Your task to perform on an android device: I am moving my email to a different folder to sort my emails properly.
Image 0: 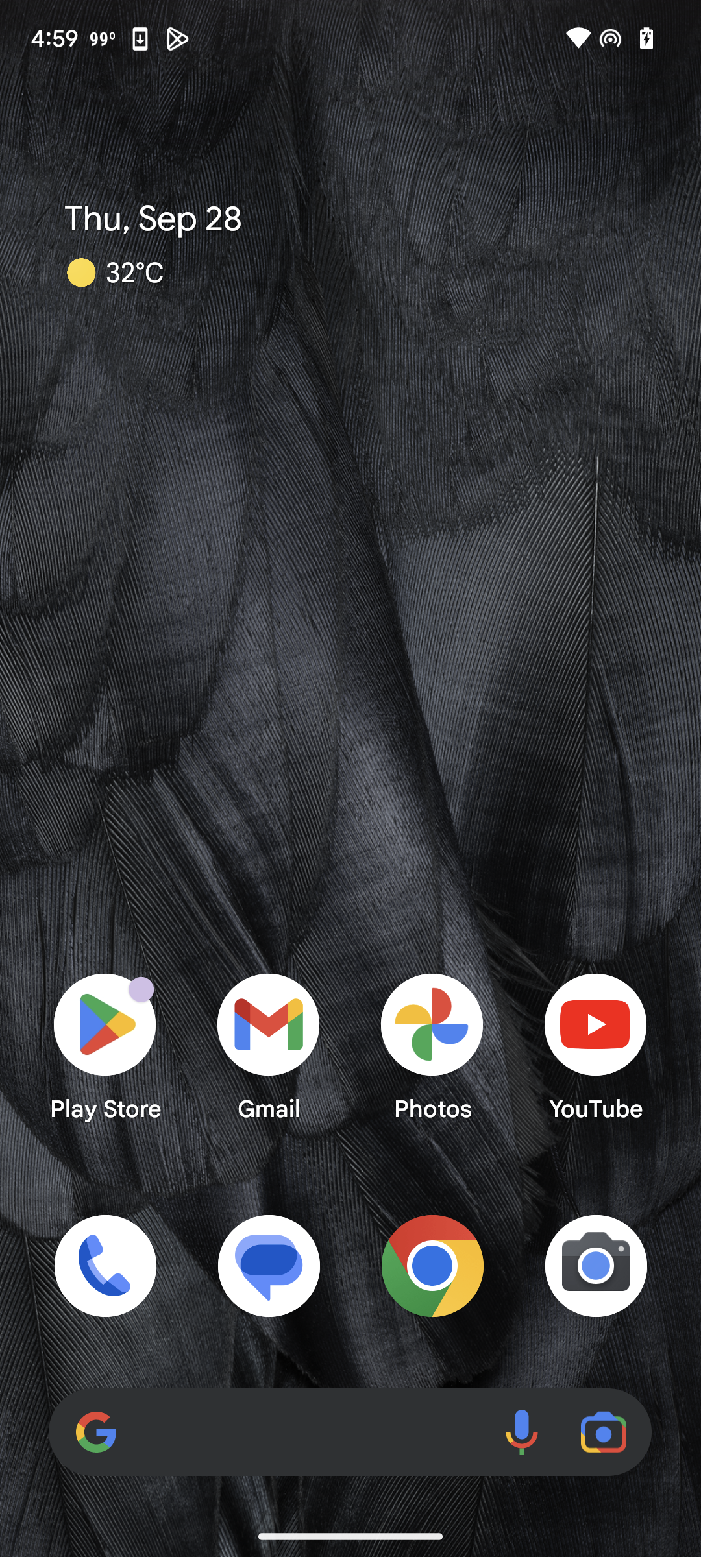
Click on the Gmail app.
Step 0: click (269, 1046)
Image 1: 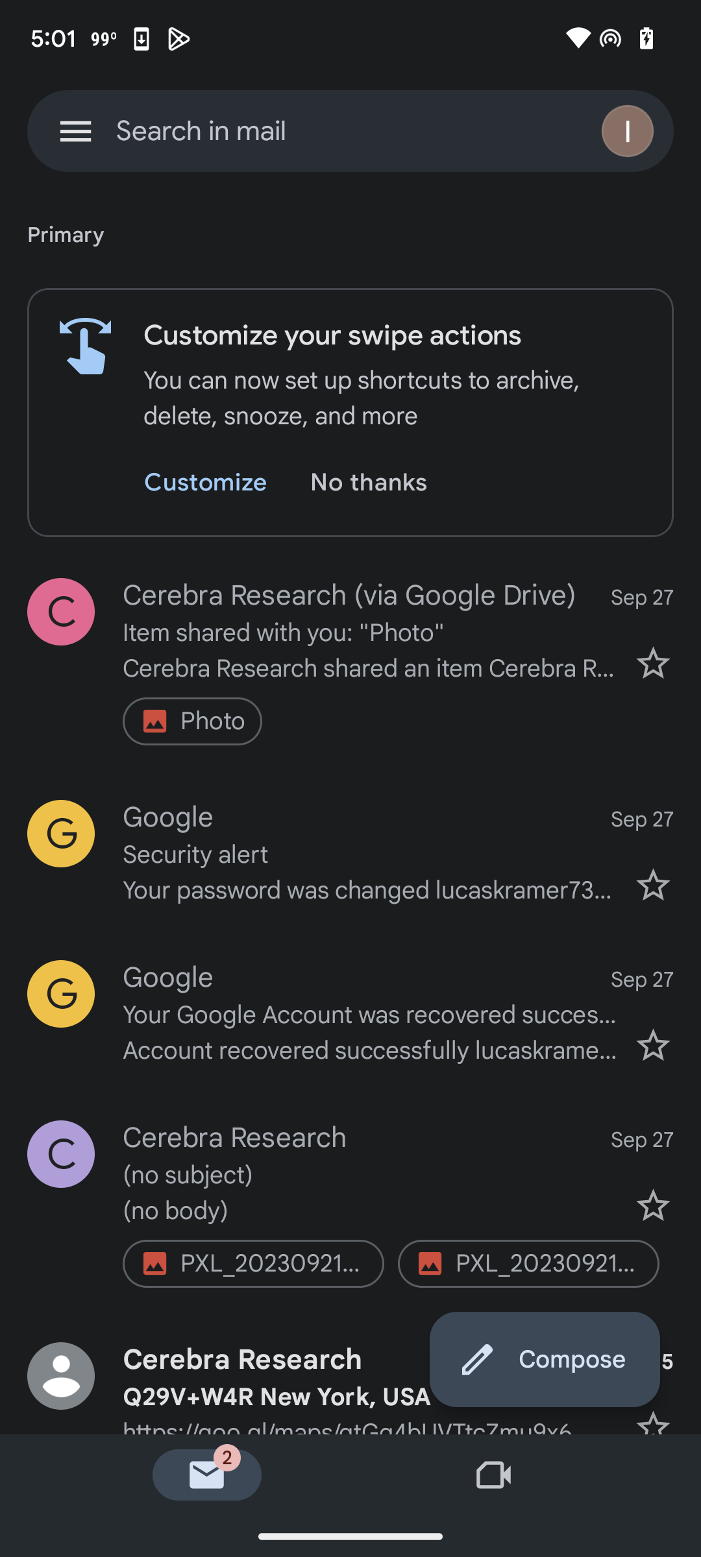
Click on the first mail.
Step 1: click (350, 661)
Image 2: 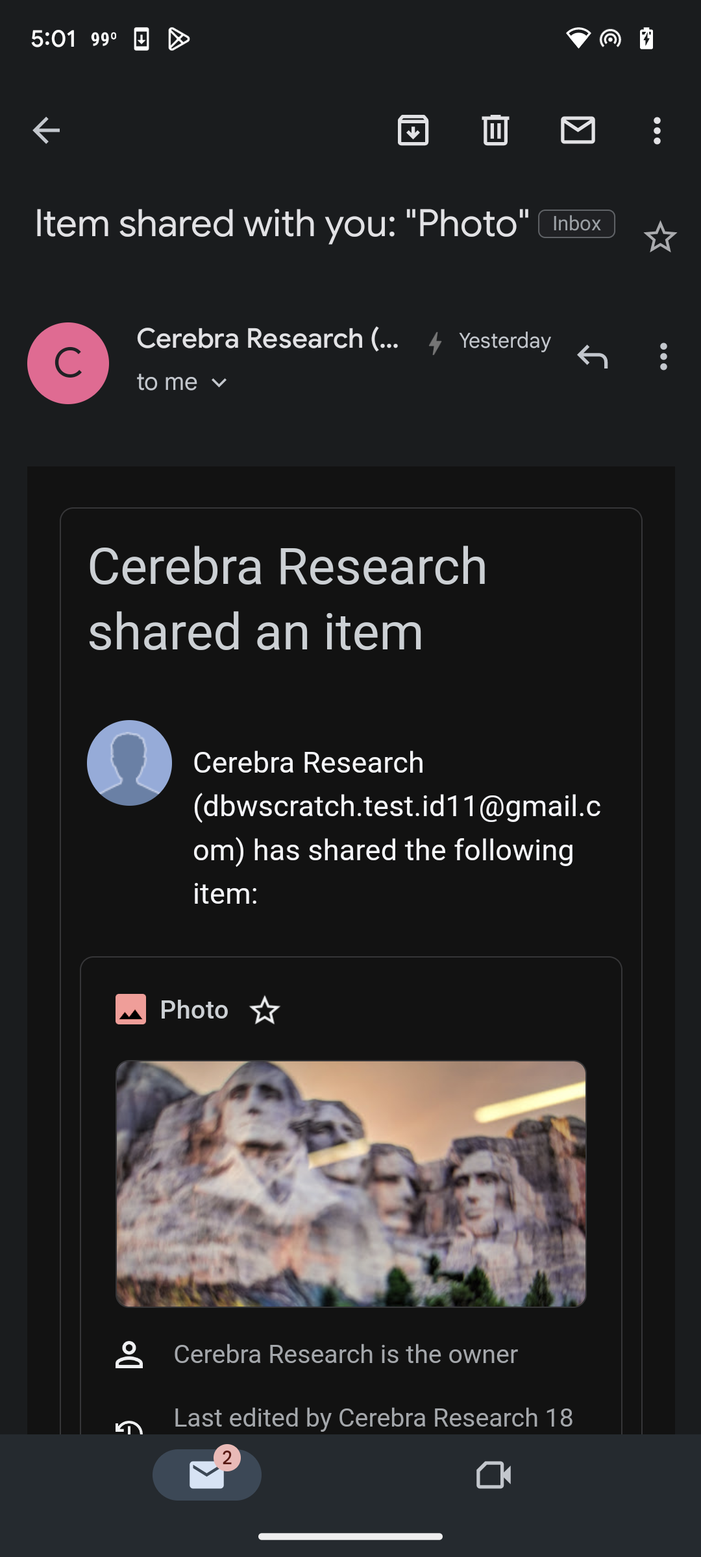
Click on the right toggle button at the top.
Step 2: click (659, 130)
Image 3: 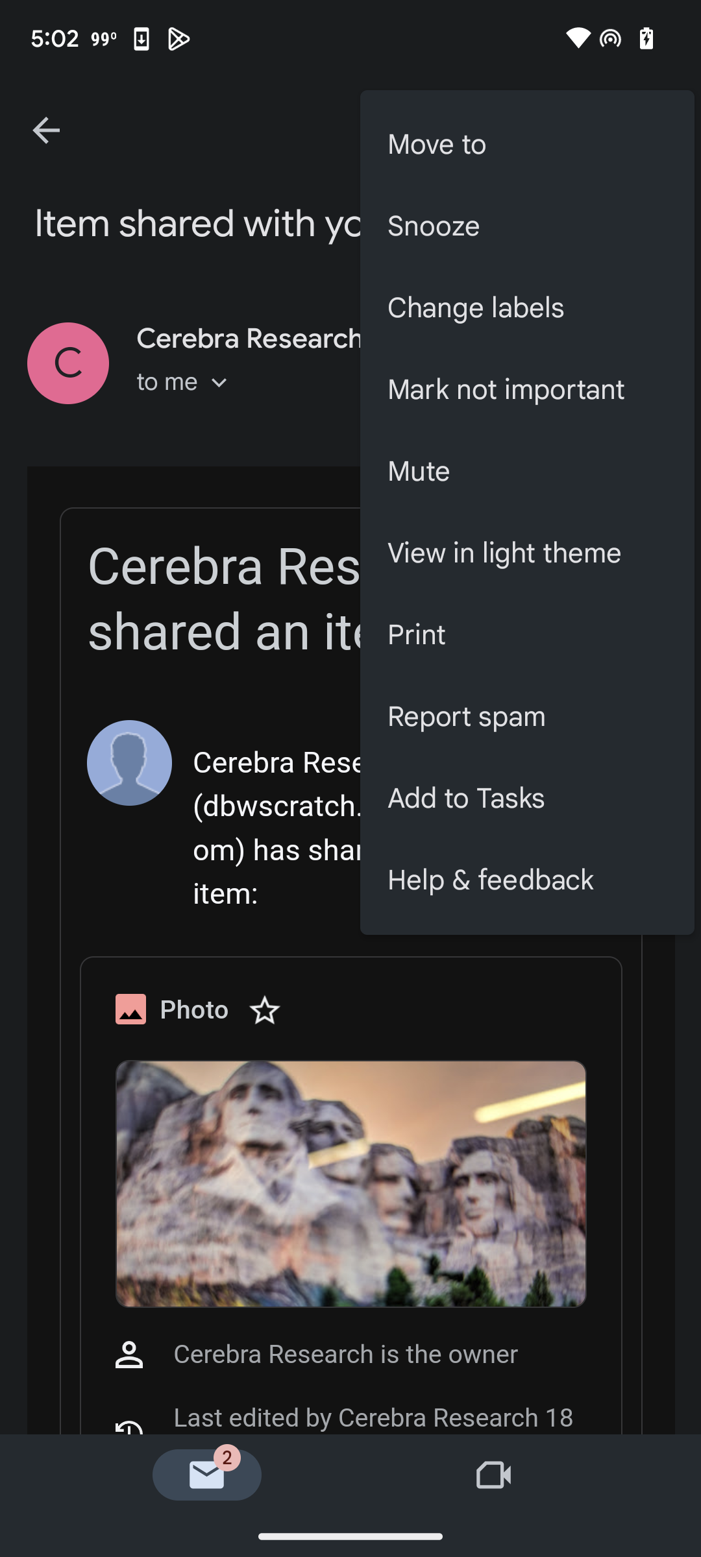
Click on Move to.
Step 3: click (527, 145)
Image 4: 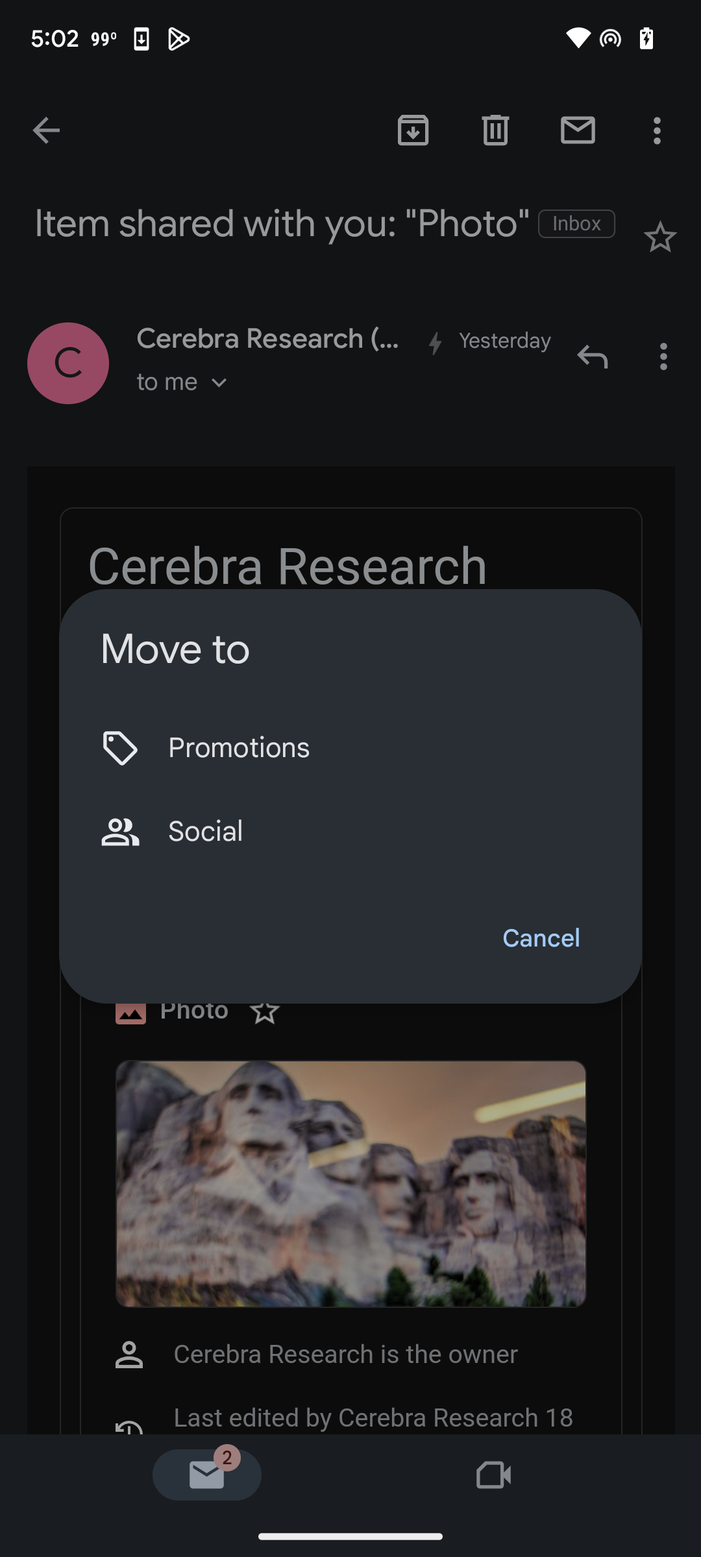
Click on Promotions.
Step 4: click (384, 748)